Your task to perform on an android device: i have to go to a colleague's birthday party so i need eyeliner for me so search for Pencil eyeliner on the Nykaa app.
Image 0: 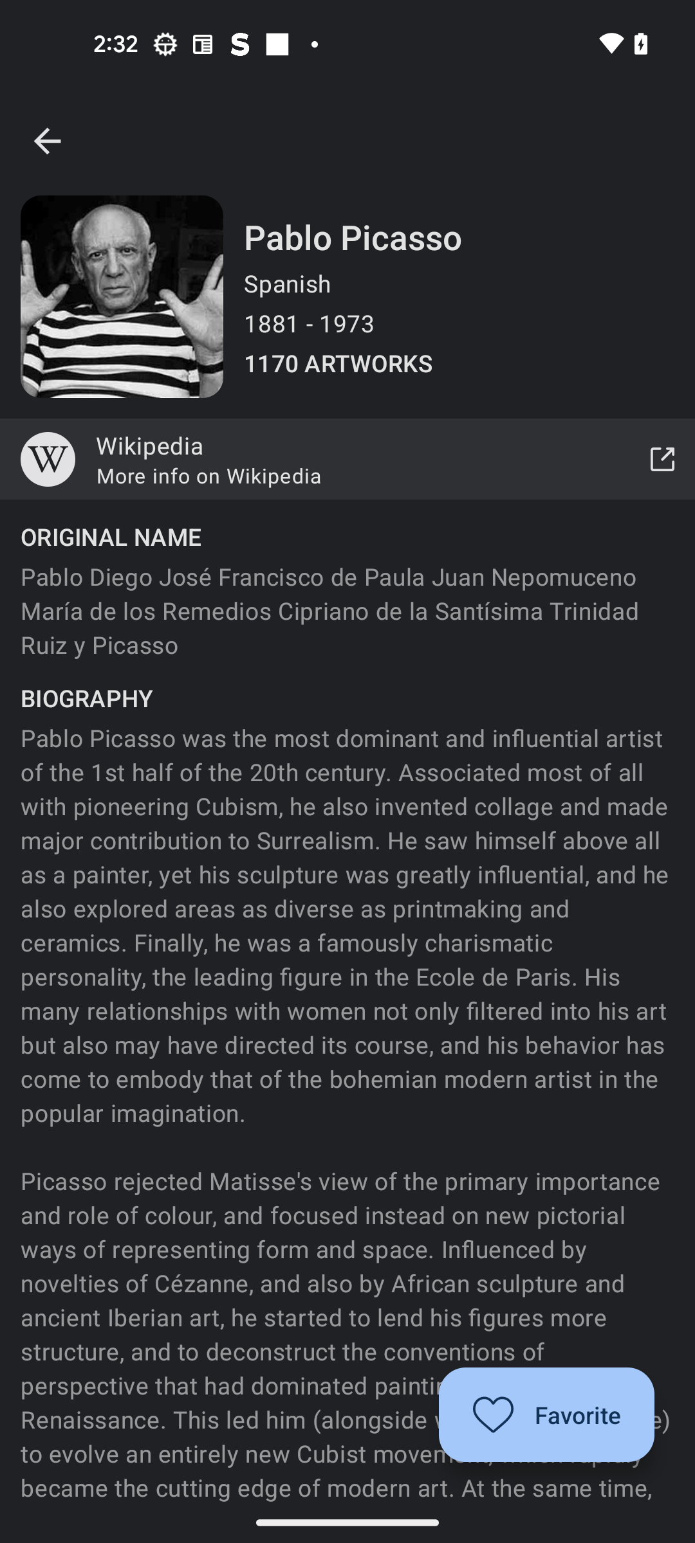
Open the Nykaa app
Step 0: open app "Nykaa"
Image 1: 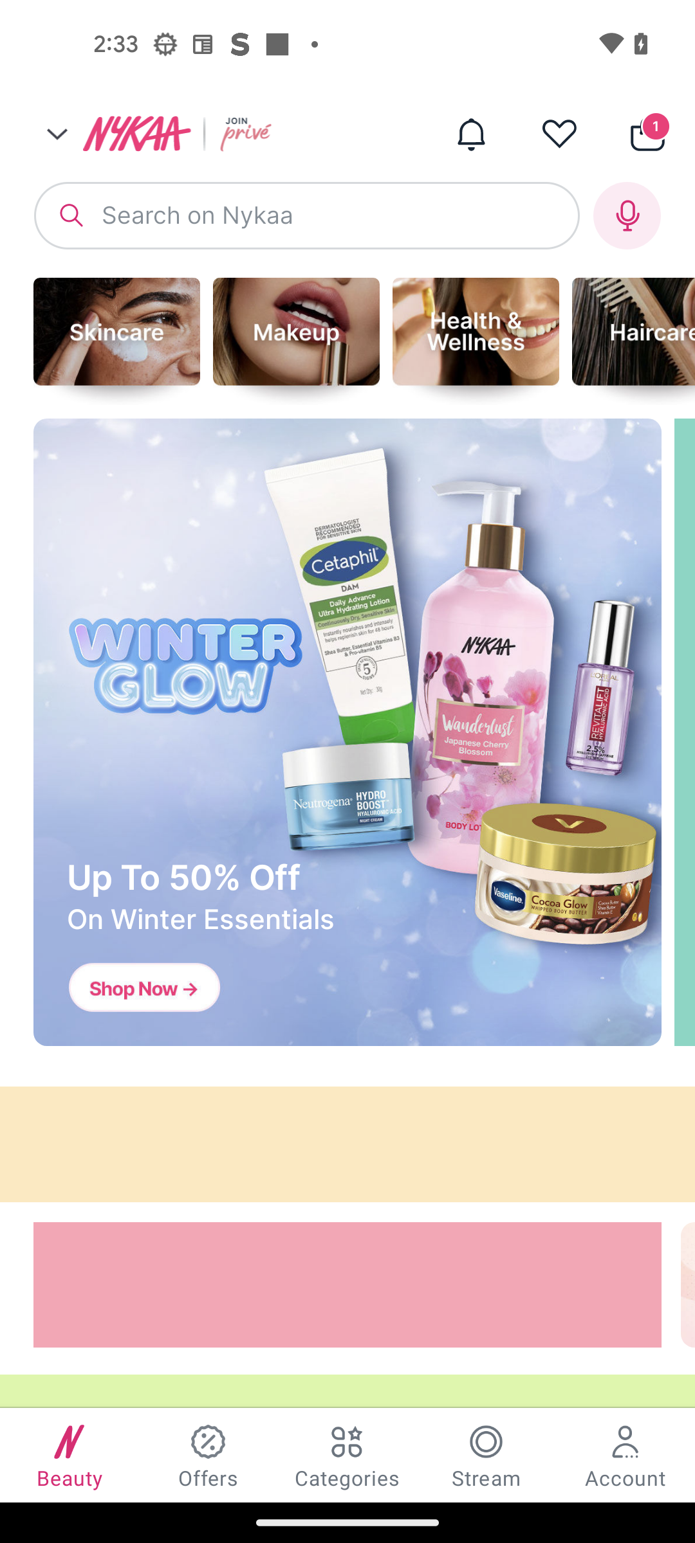
Go to the search bar
Step 1: click (307, 215)
Image 2: 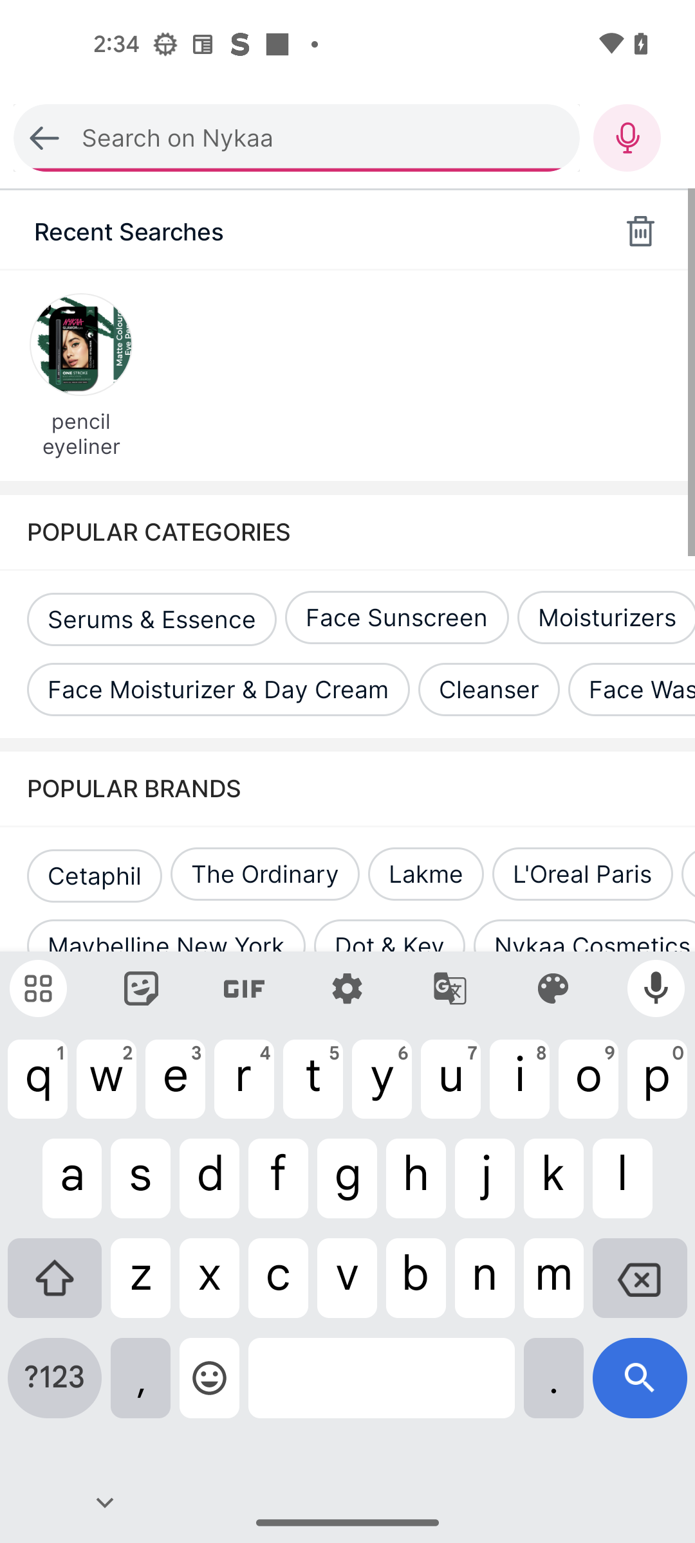
Search for Pencil eyeliner
Step 2: type "Pencil eyeliner"
Image 3: 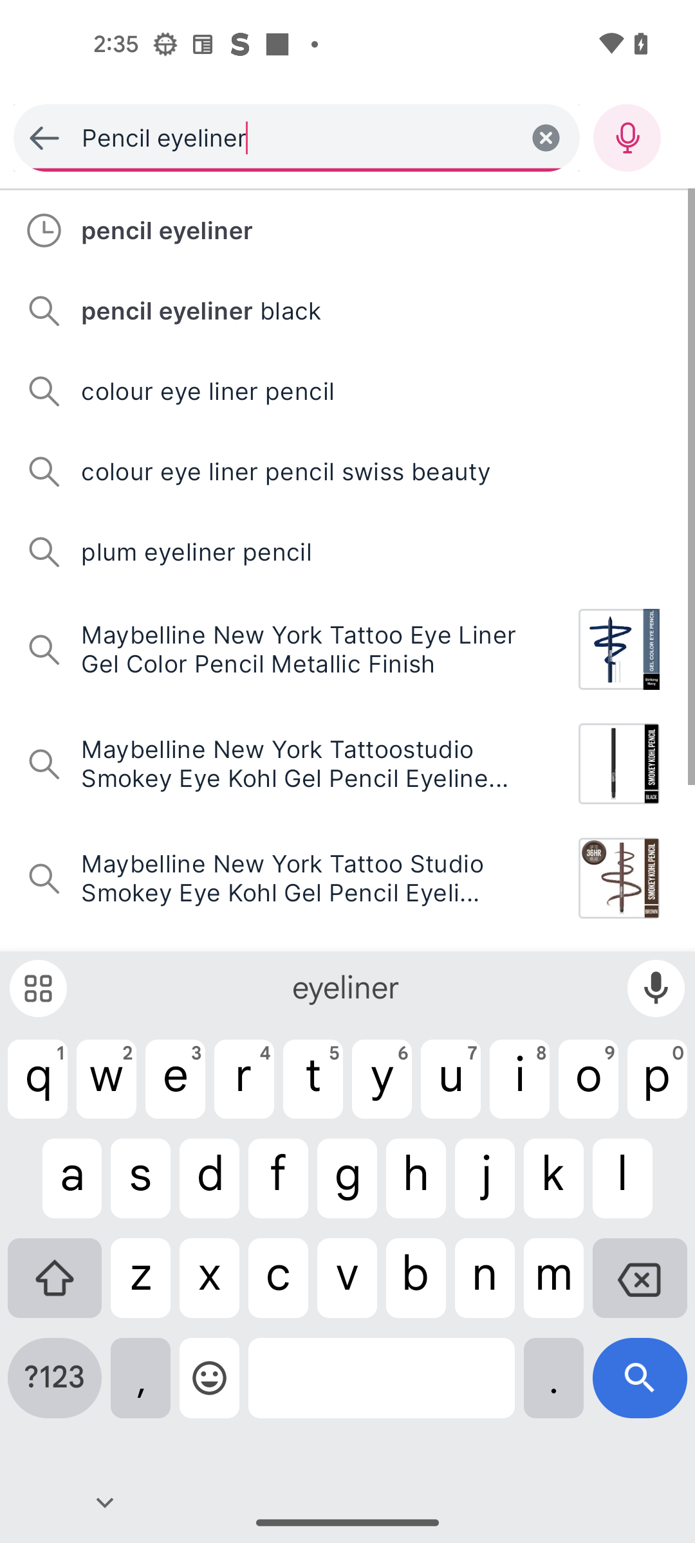
Click on the search icon at the bottom right corner of the screen
Step 3: click (640, 1387)